Your task to perform on an android device: View the scheduled details for a 7-night South American cruise in the Trip.com app.
Image 0: 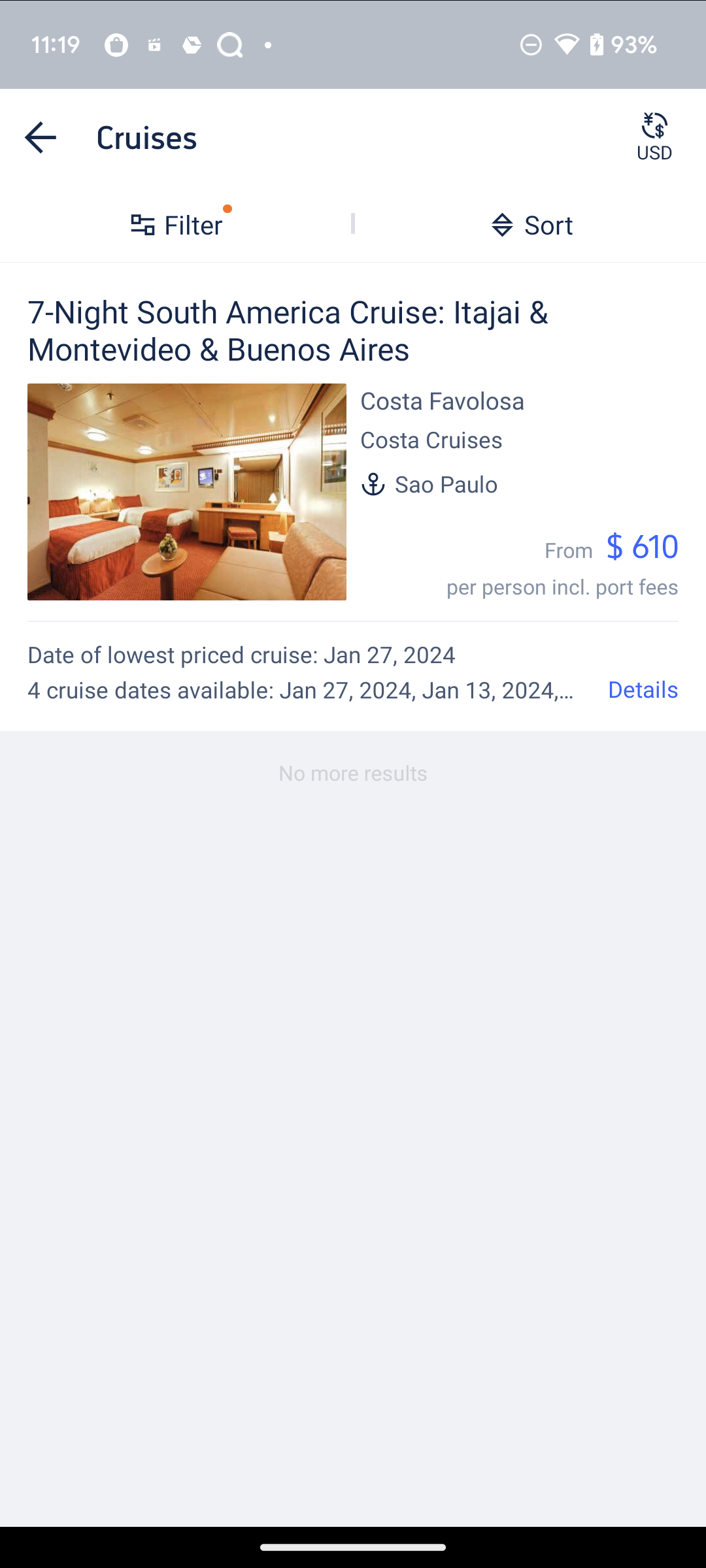
Click on 7-Night South American cruise
Step 0: click (353, 444)
Image 1: 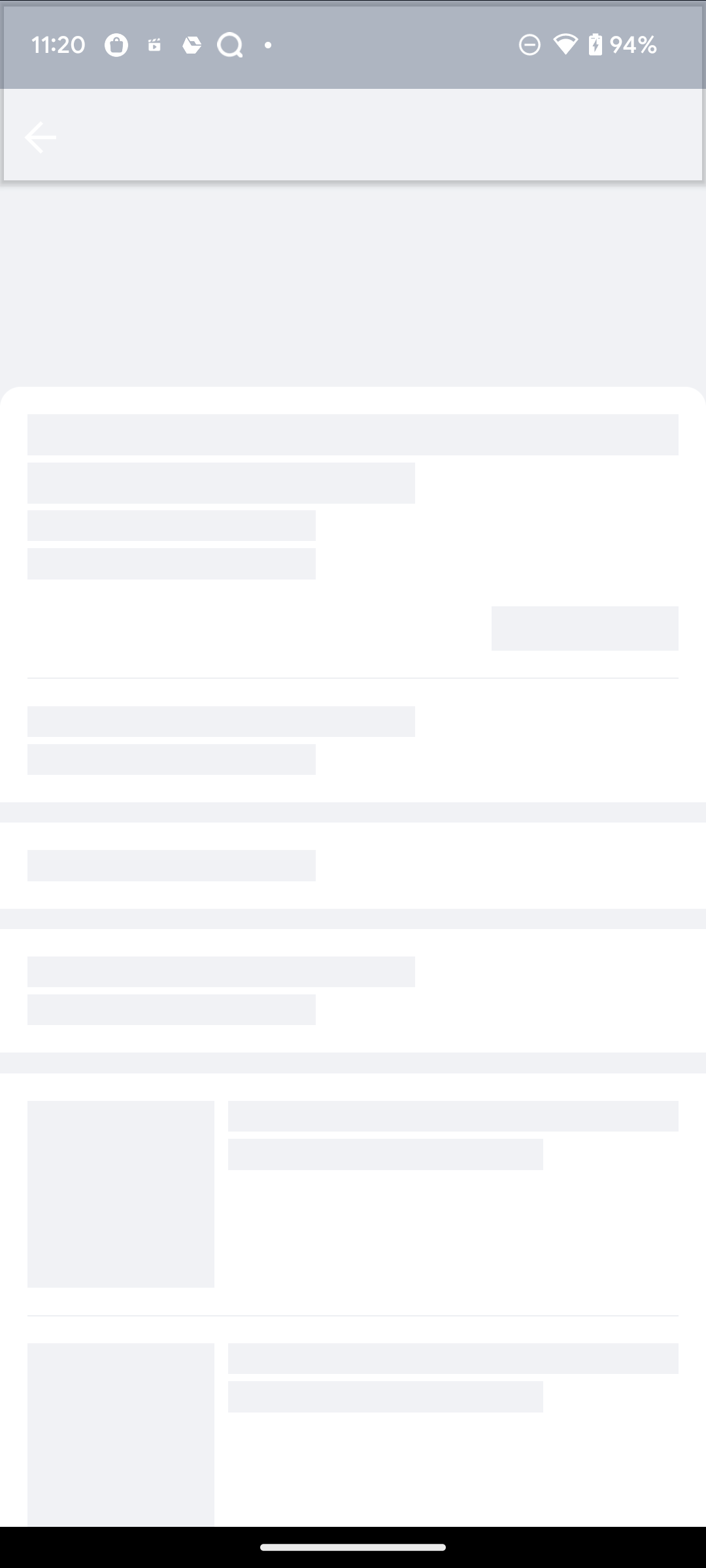
Click on 7-Night South American cruise
Step 1: wait
Image 2: 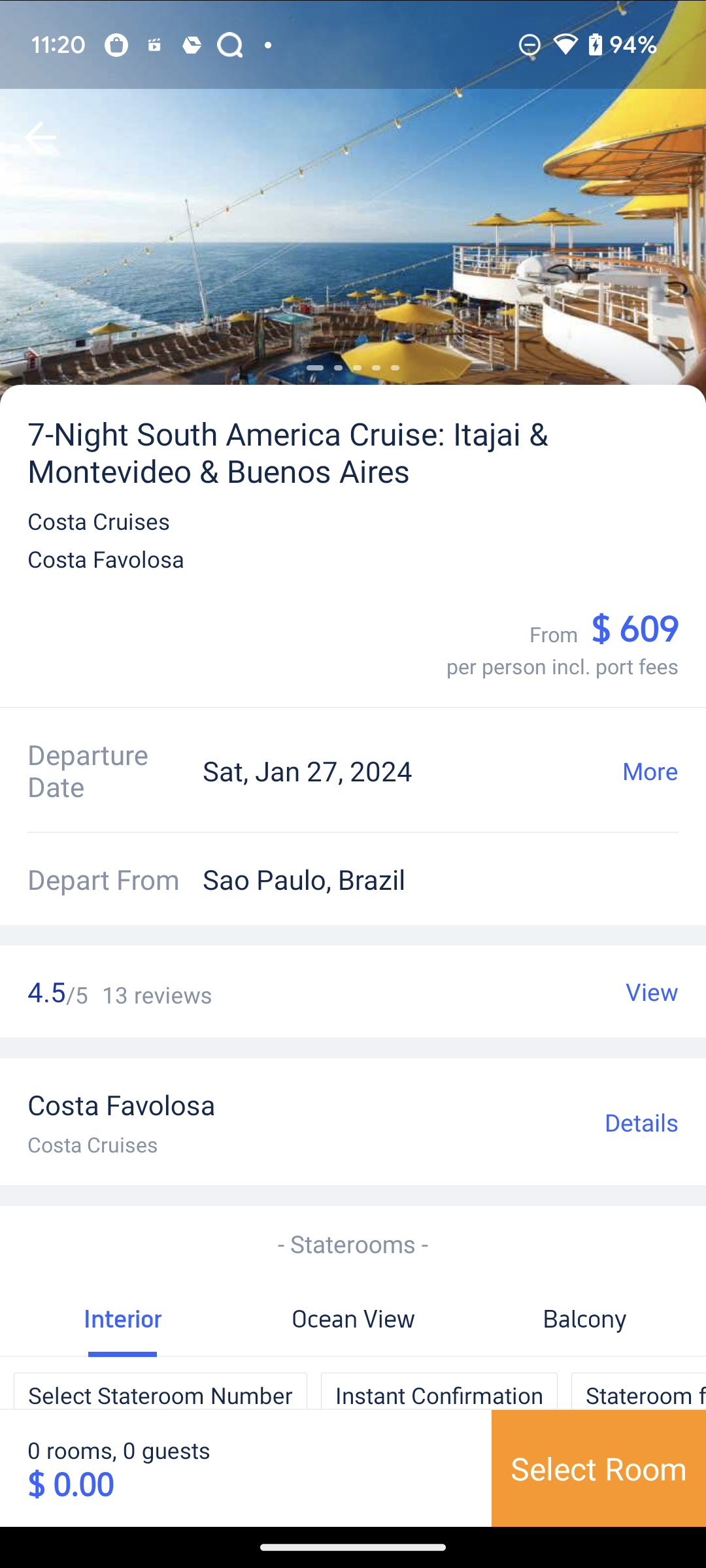
Click on More option of Departure Date
Step 2: click (650, 770)